Your task to perform on an android device: Repeat the birthday reminder for every year and never end.
Image 0: 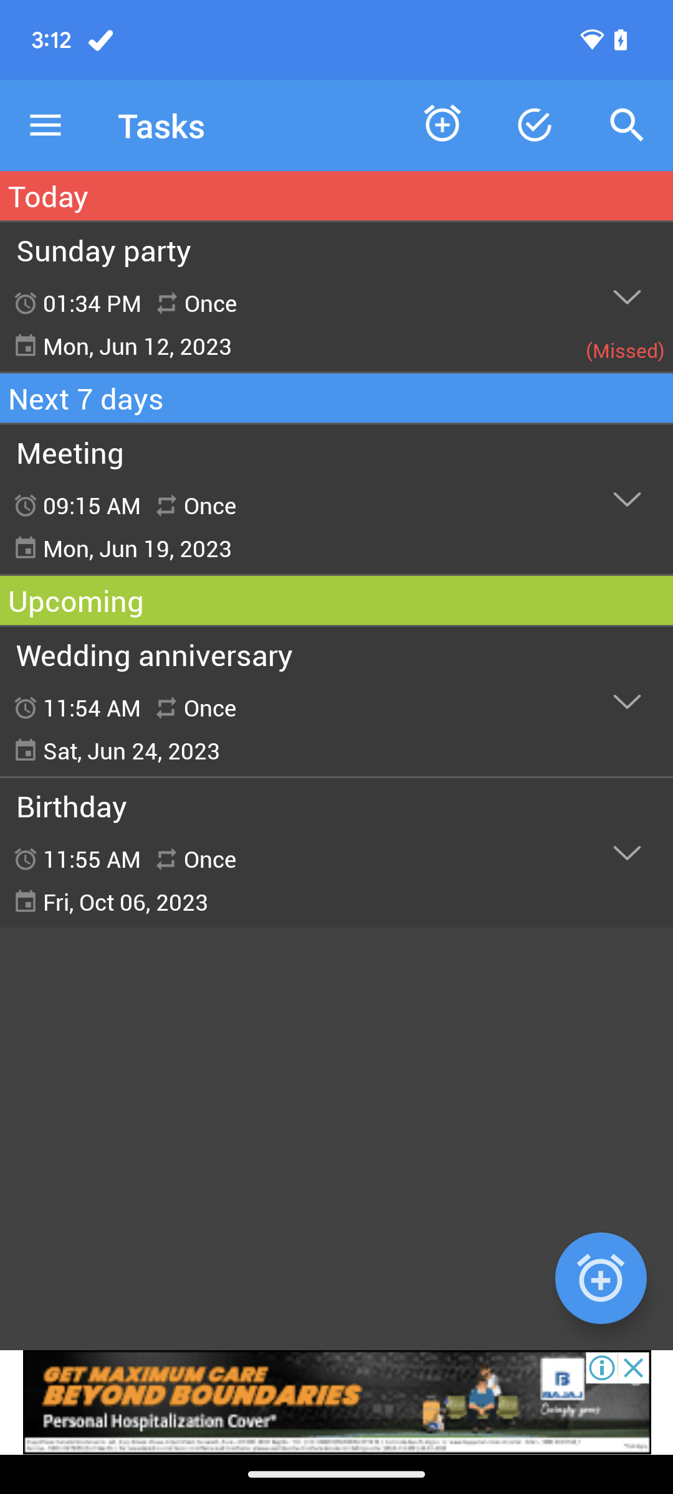
Click on the birthday reminder
Step 0: click (336, 852)
Image 1: 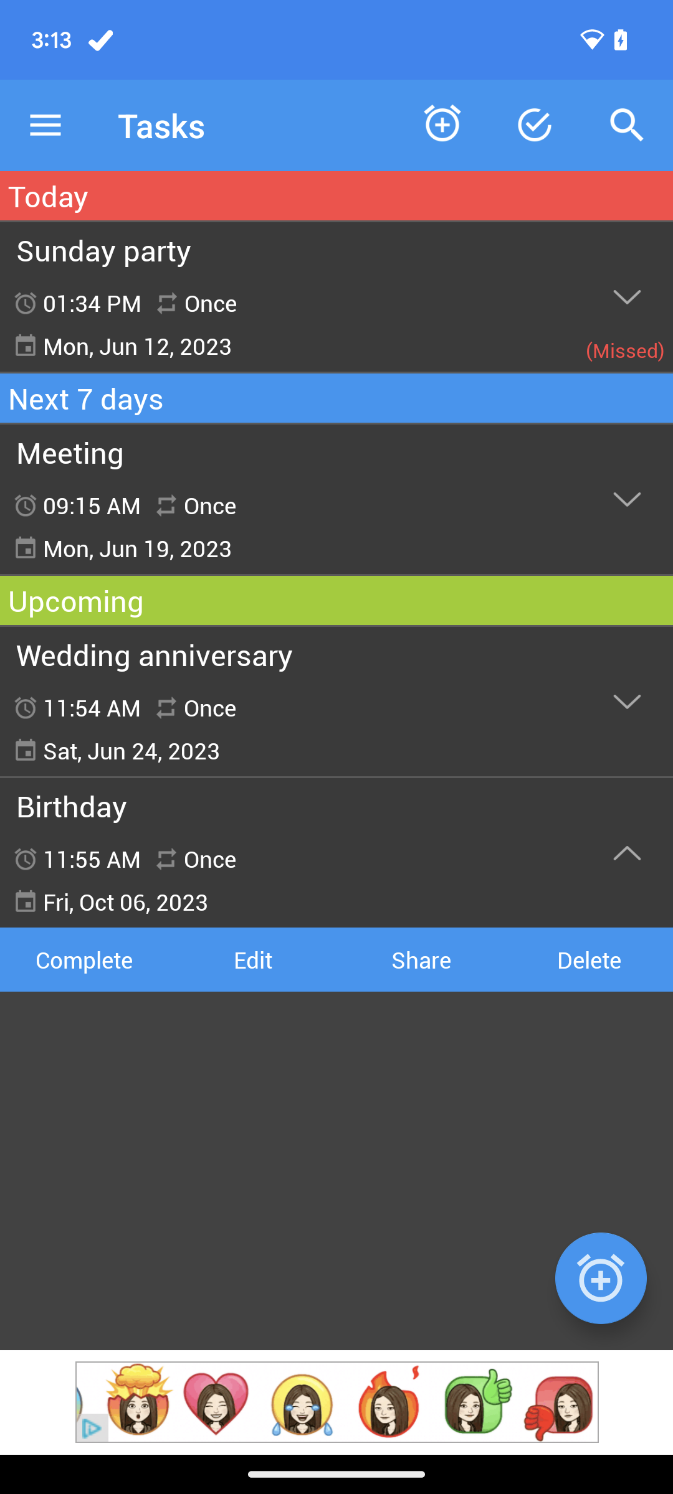
Click on the edit option
Step 1: click (252, 959)
Image 2: 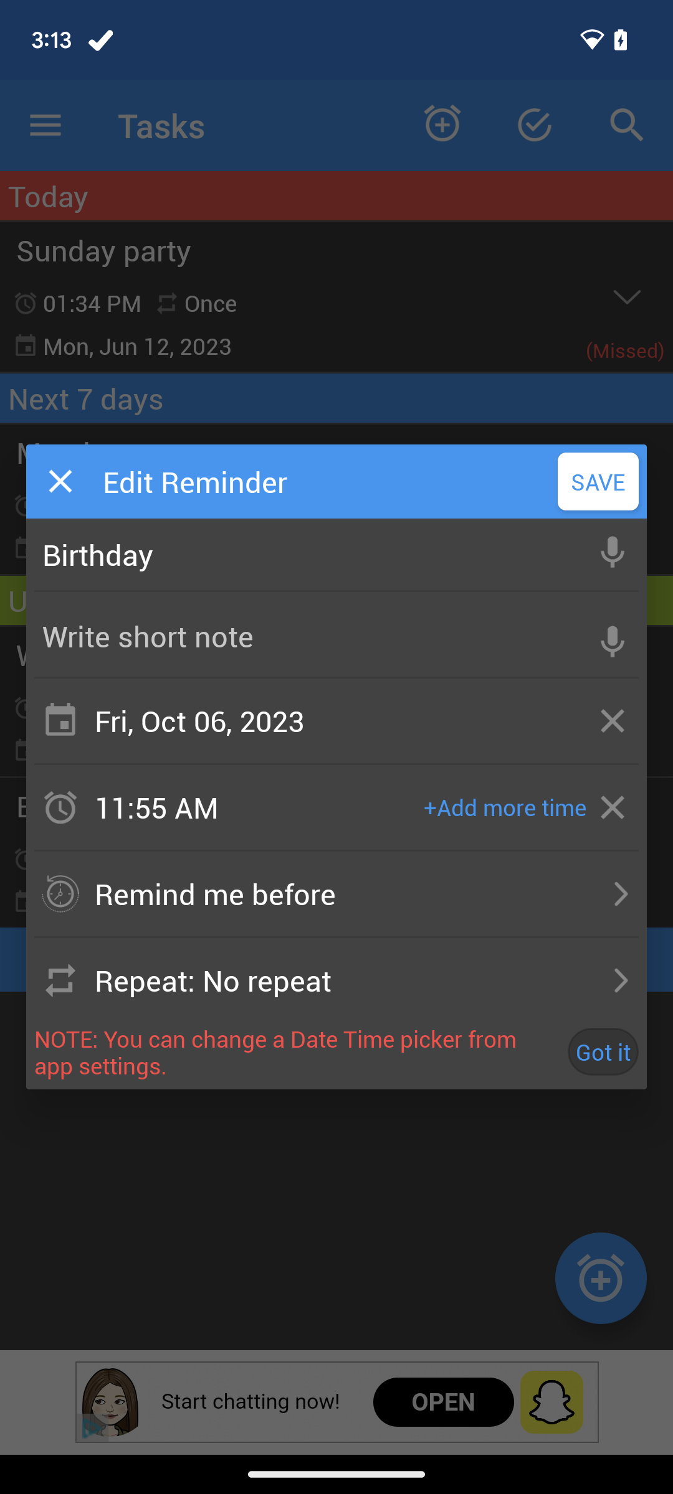
Click on repeat option
Step 2: click (318, 980)
Image 3: 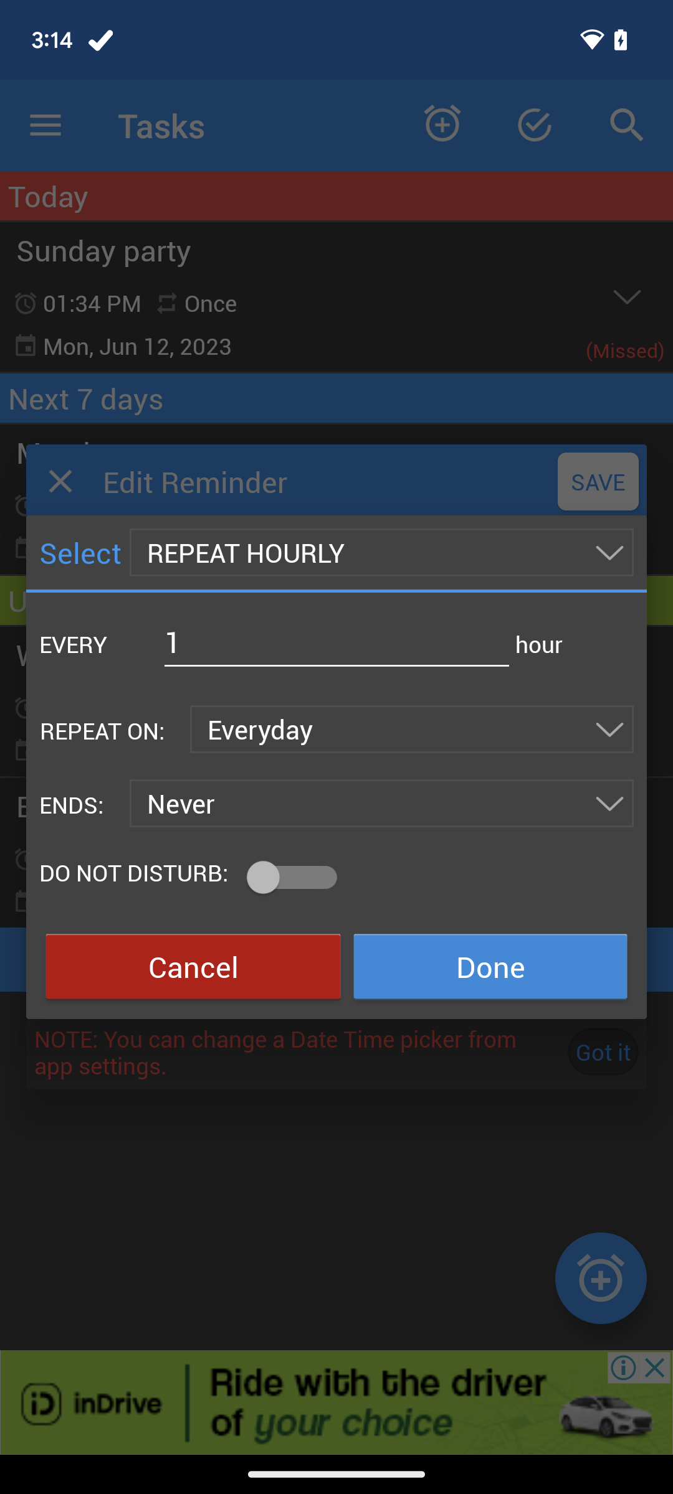
Click on the repeat hourly
Step 3: click (381, 552)
Image 4: 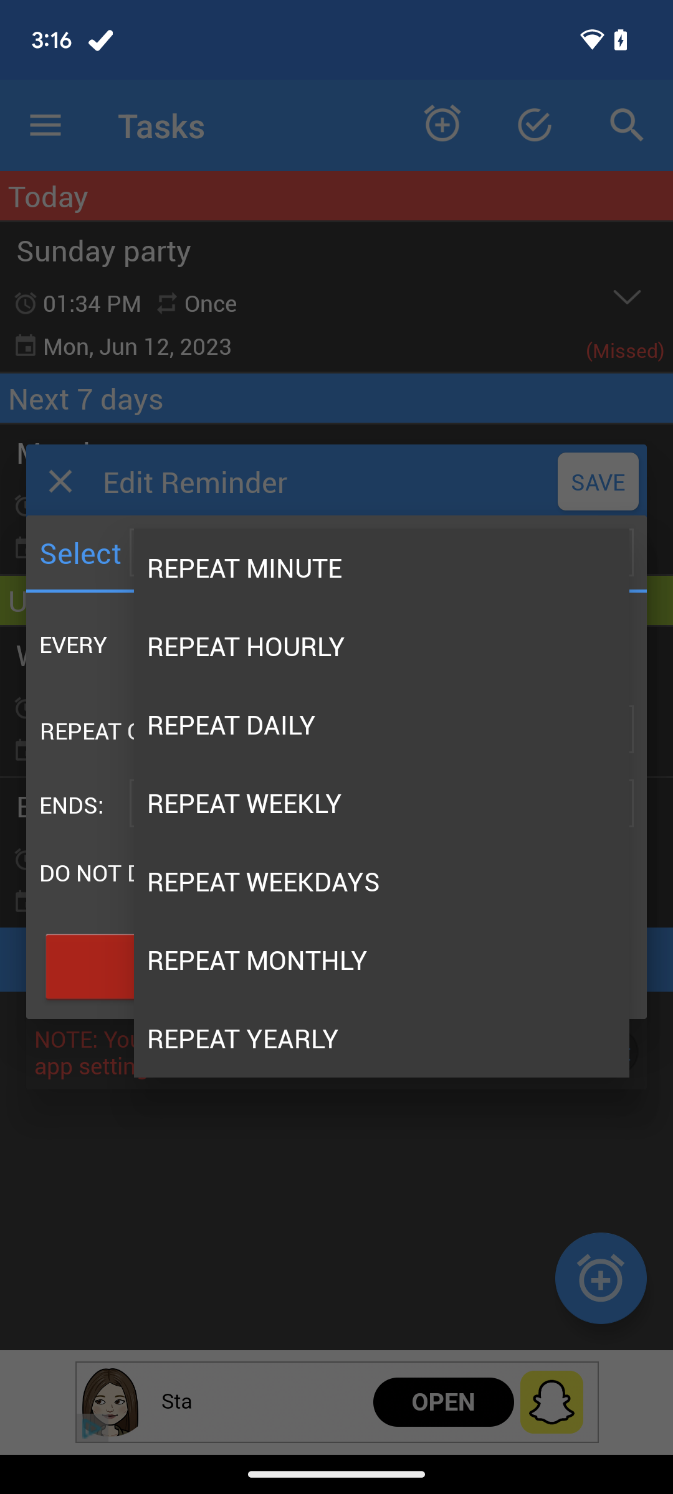
Select repeat yearly from the drop-down menu
Step 4: click (381, 1038)
Image 5: 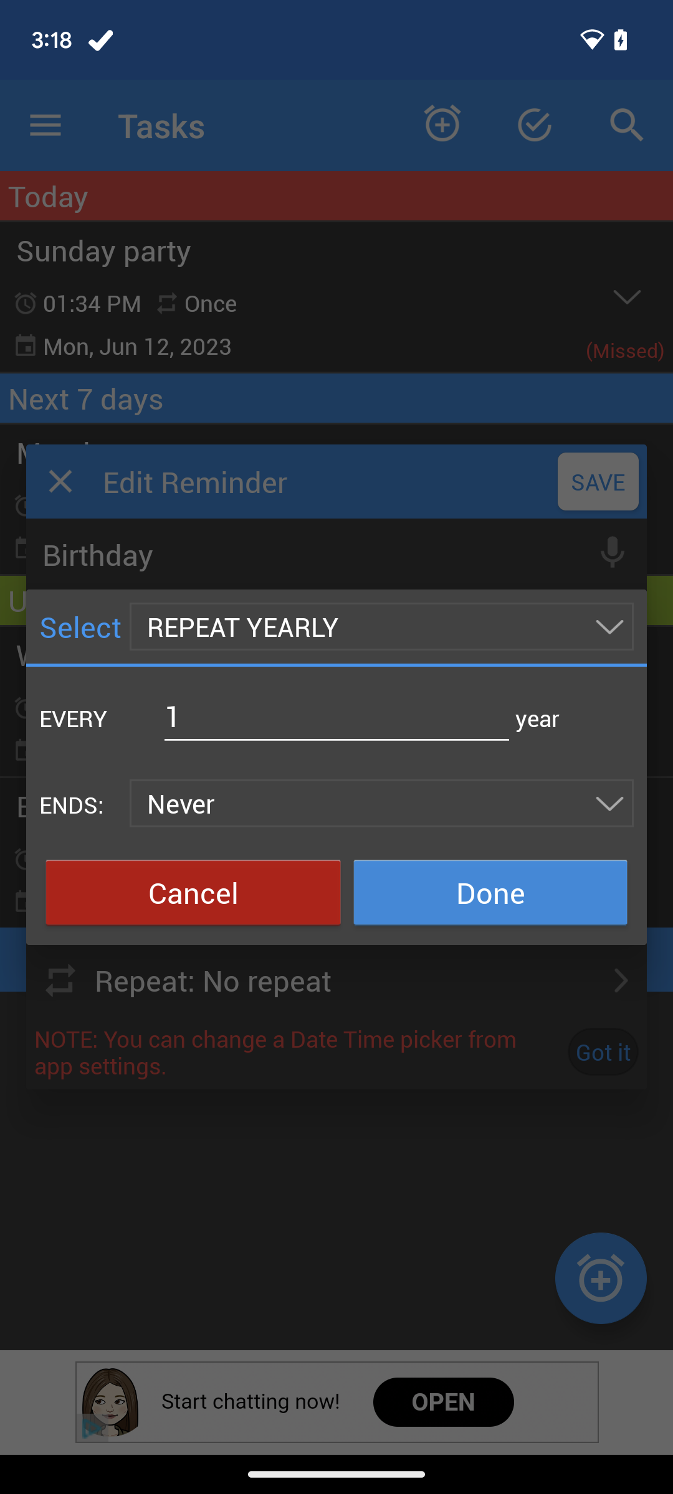
Click on the Done button
Step 5: click (490, 892)
Image 6: 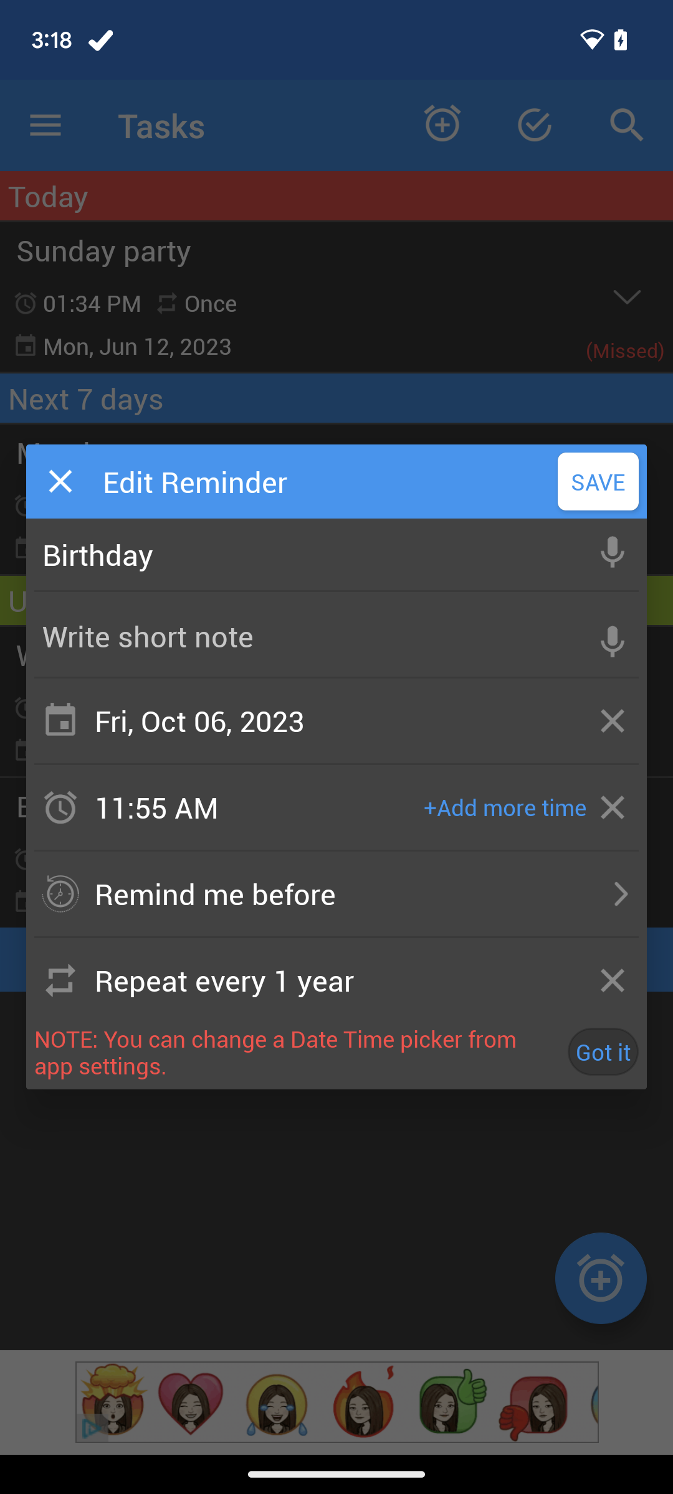
Click on the save button
Step 6: click (598, 481)